Your task to perform on an android device: Find two hotel rooms near Vancouver International Airport for three adults from December 16 to 20 on the Momondo app.
Image 0: 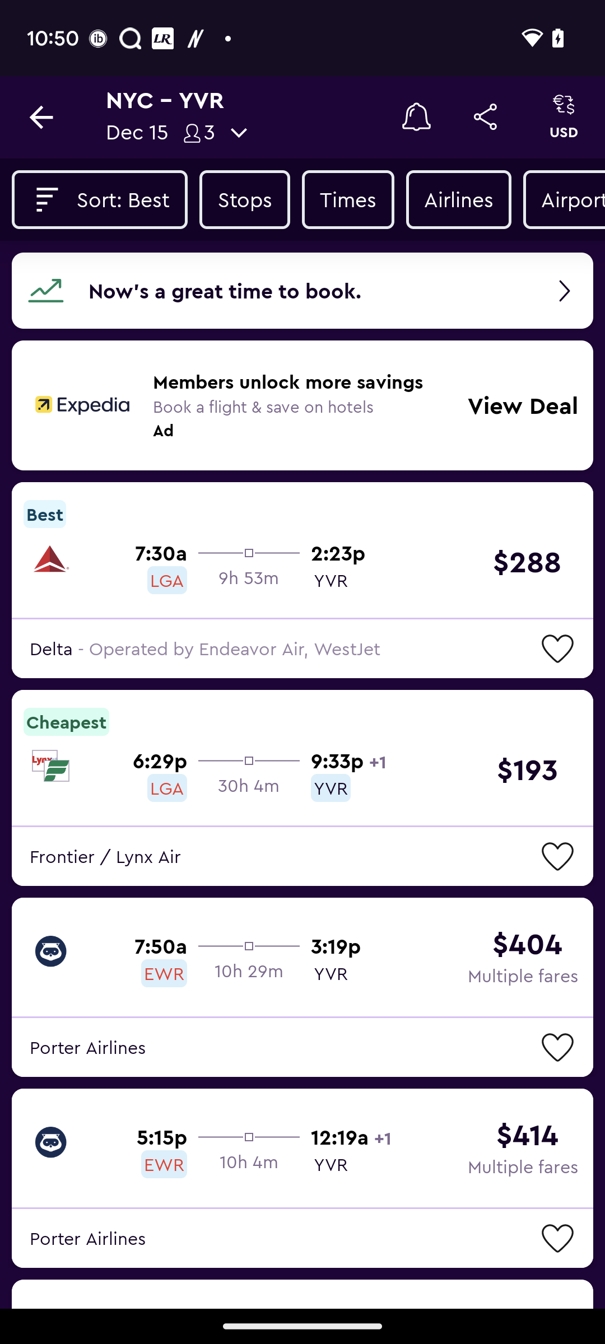
Go back to the previous page.
Step 0: press back button
Image 1: 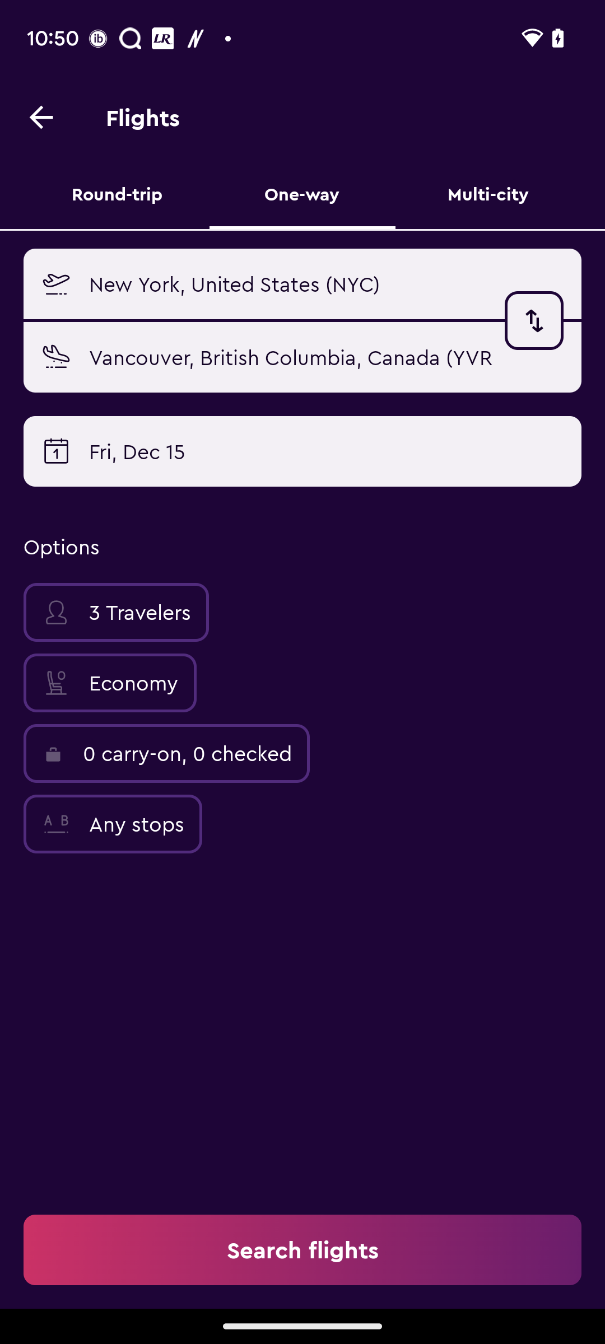
Go back to the previous page.
Step 1: press back button
Image 2: 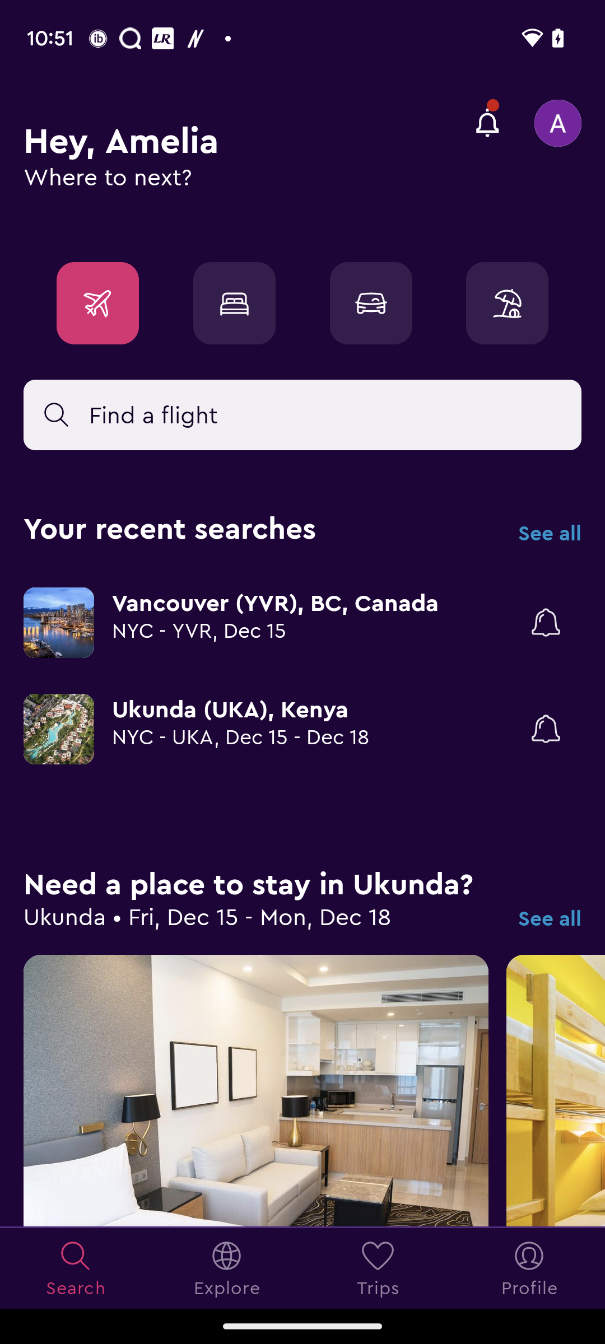
Click on the Stays icon.
Step 2: click (234, 303)
Image 3: 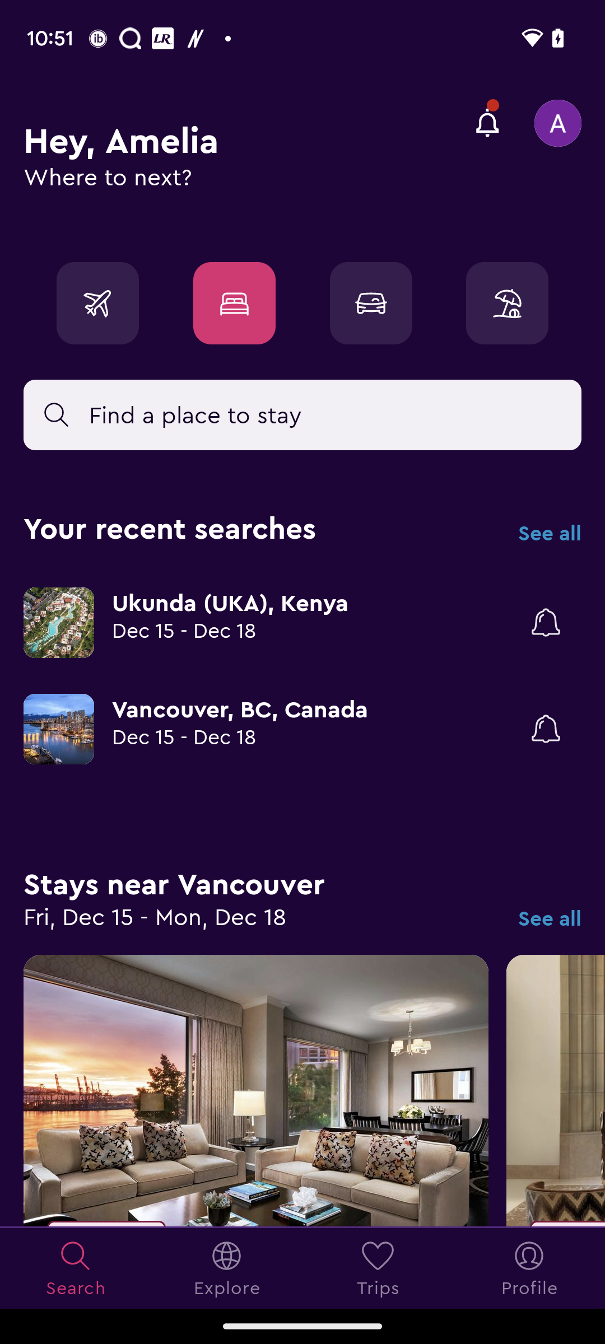
Click on the "Find a place to stay" search box.
Step 3: click (412, 422)
Image 4: 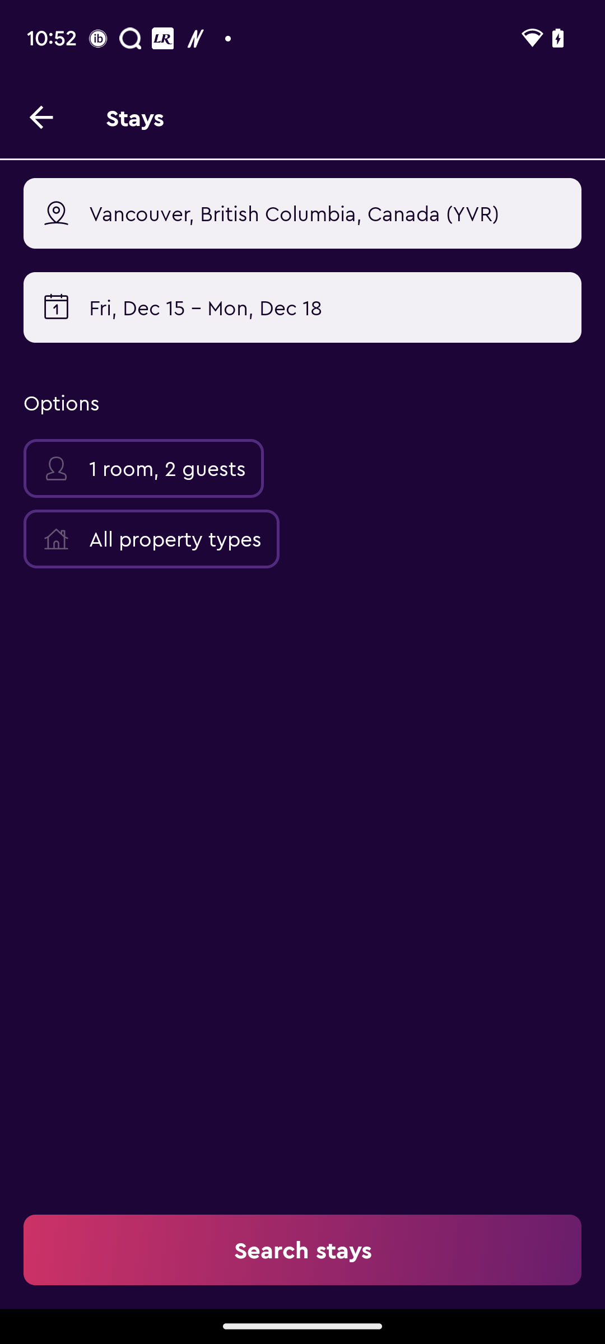
Click on the Calendar icon.
Step 4: click (302, 307)
Image 5: 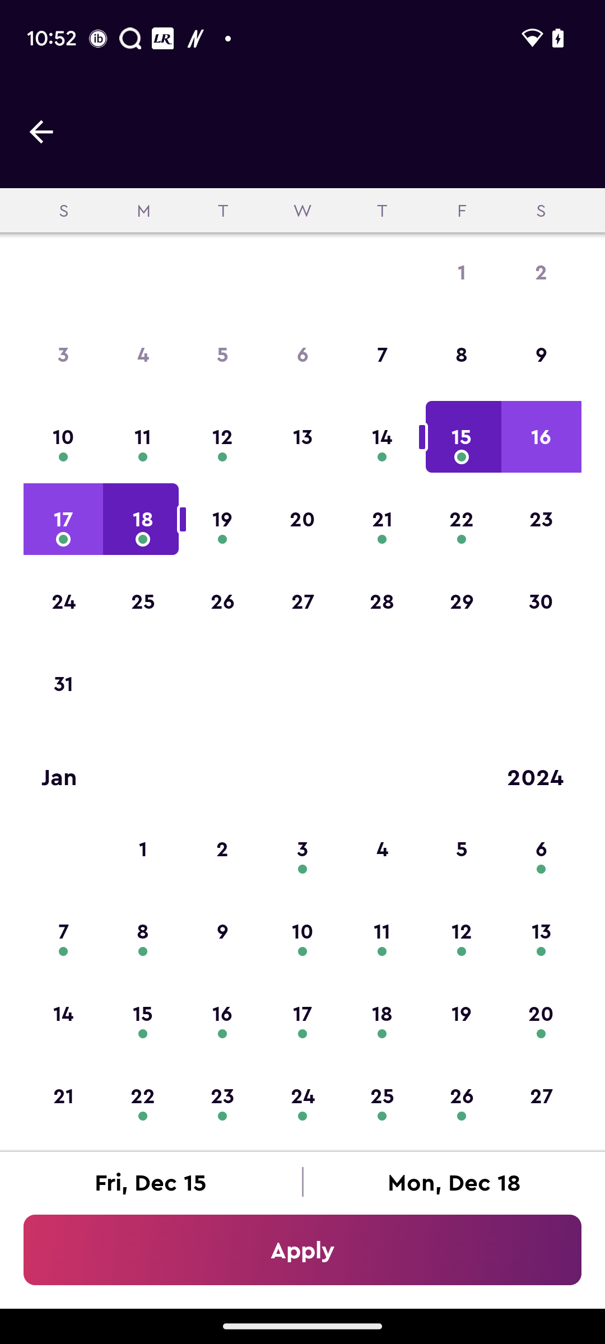
Click on the date 16 december.
Step 5: click (541, 436)
Image 6: 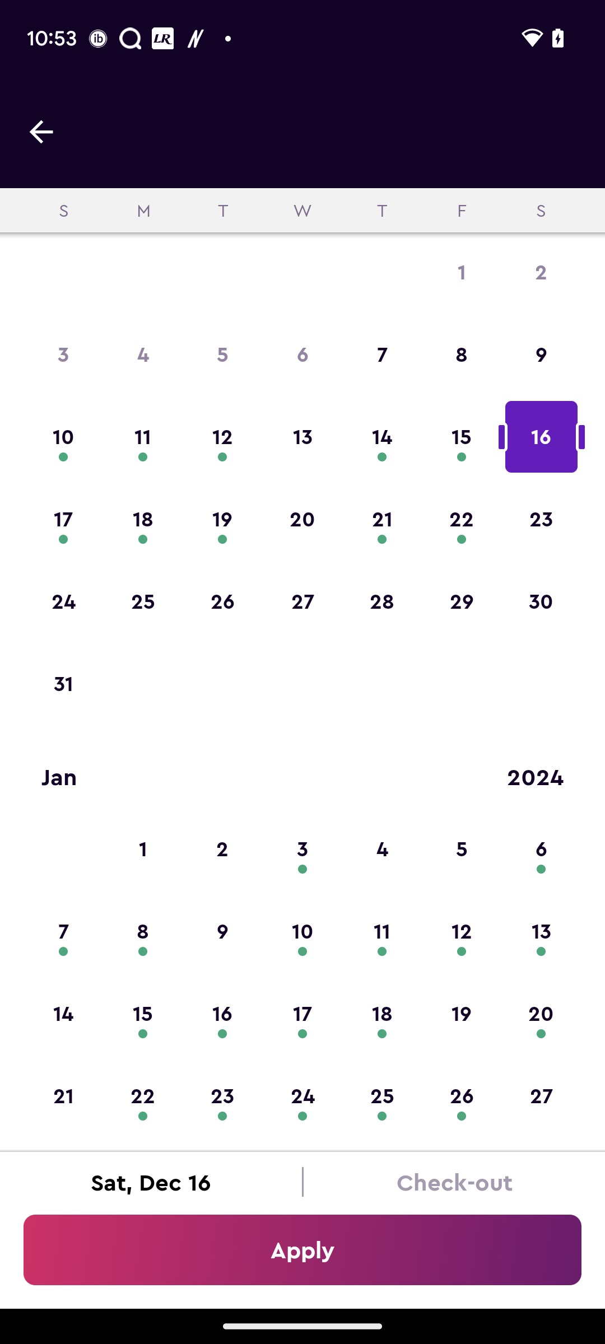
Click on the date 20 december.
Step 6: click (302, 519)
Image 7: 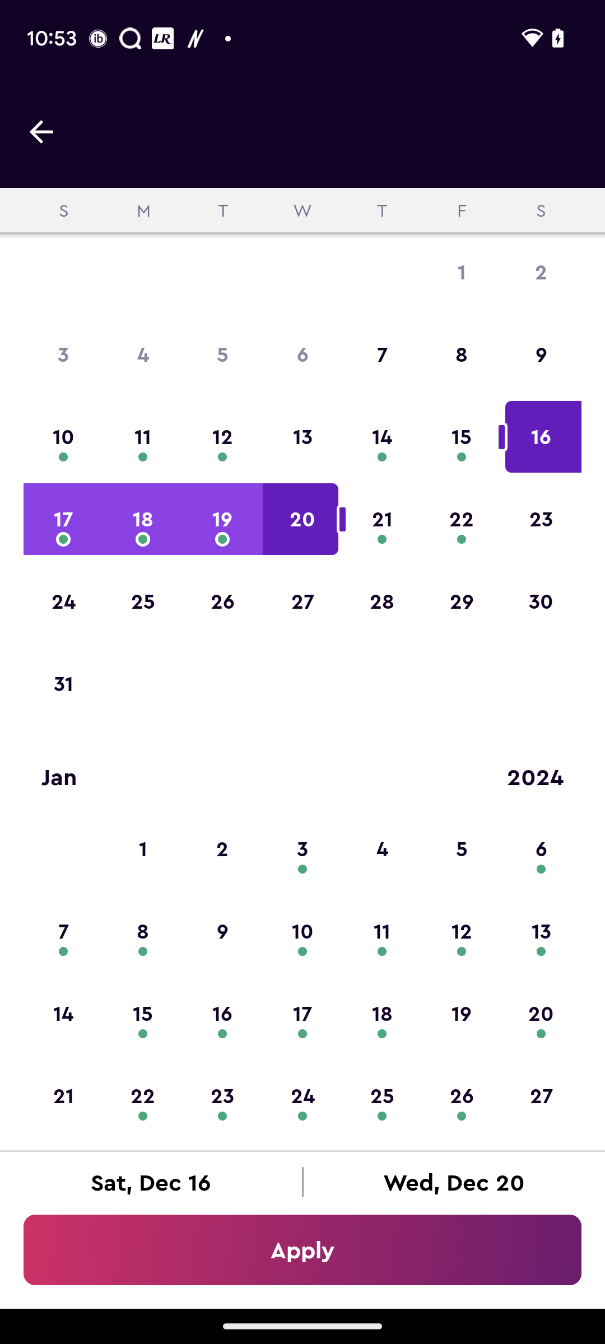
Click on the Apply button at the bottom.
Step 7: click (302, 1250)
Image 8: 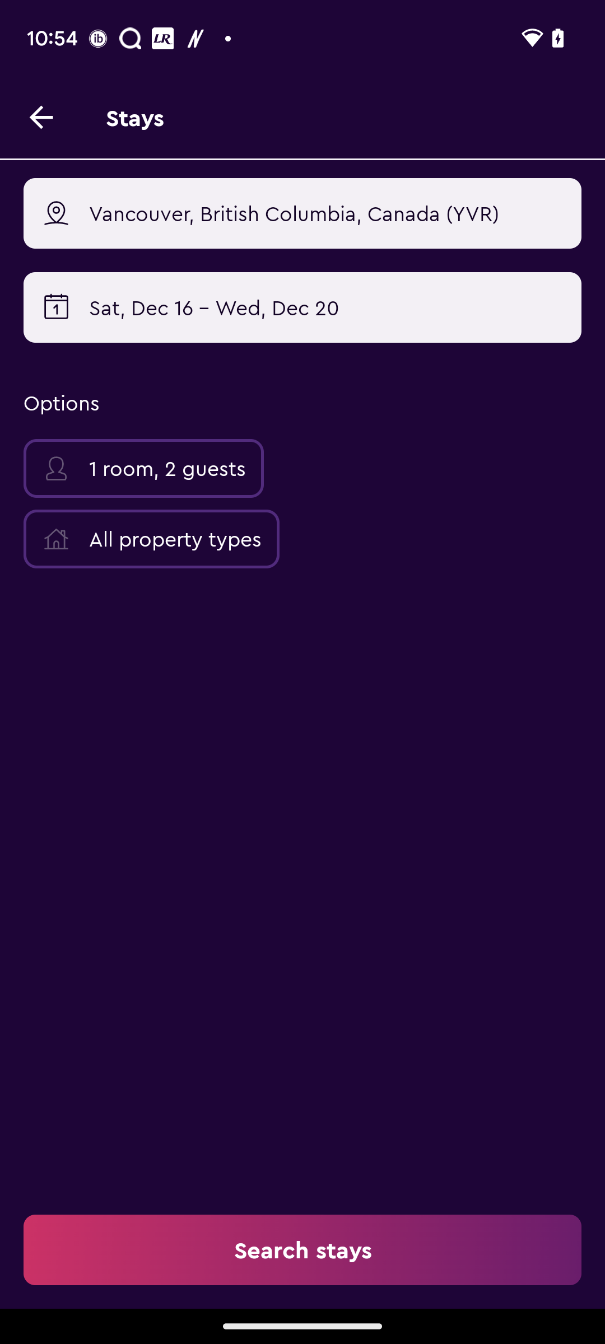
Click on the text 1 room.
Step 8: click (143, 468)
Image 9: 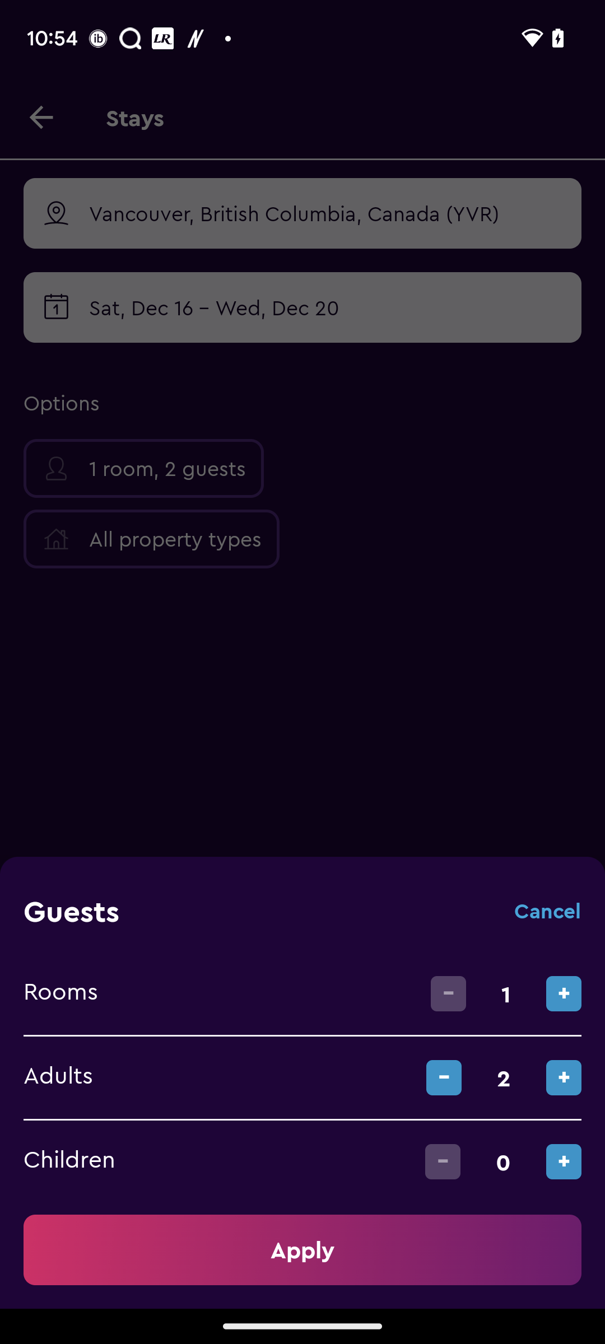
Click on the + icon of the Rooms tab.
Step 9: click (564, 993)
Image 10: 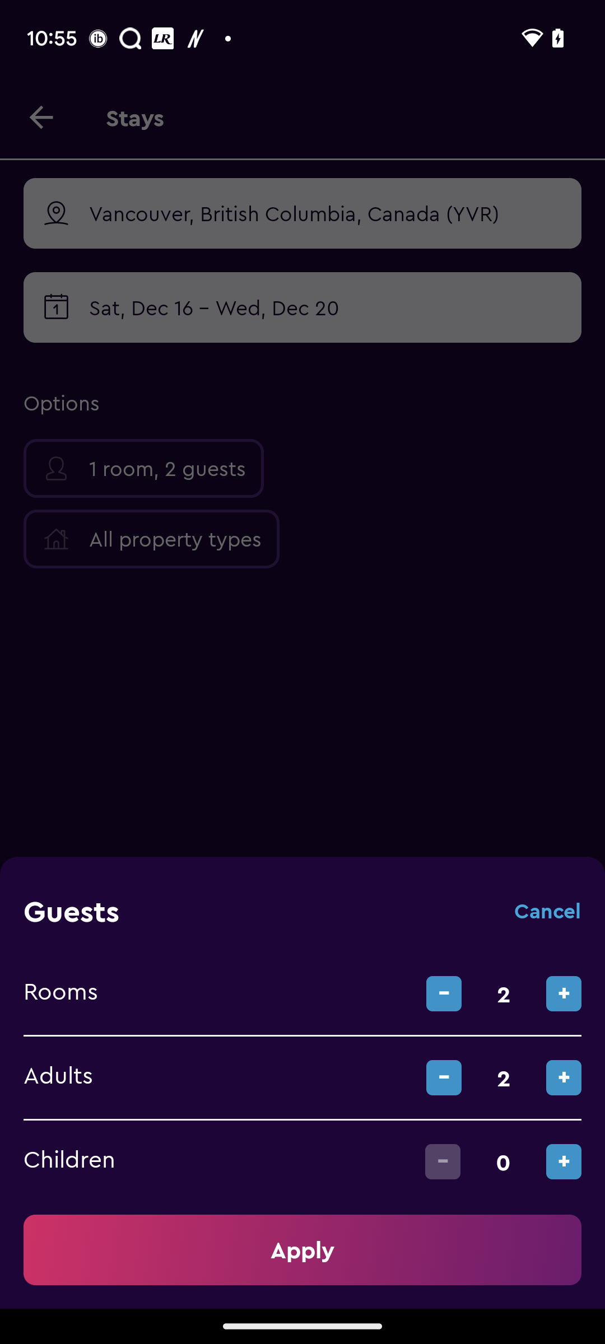
Click on the + icon  of the Adults tab.
Step 10: click (564, 1077)
Image 11: 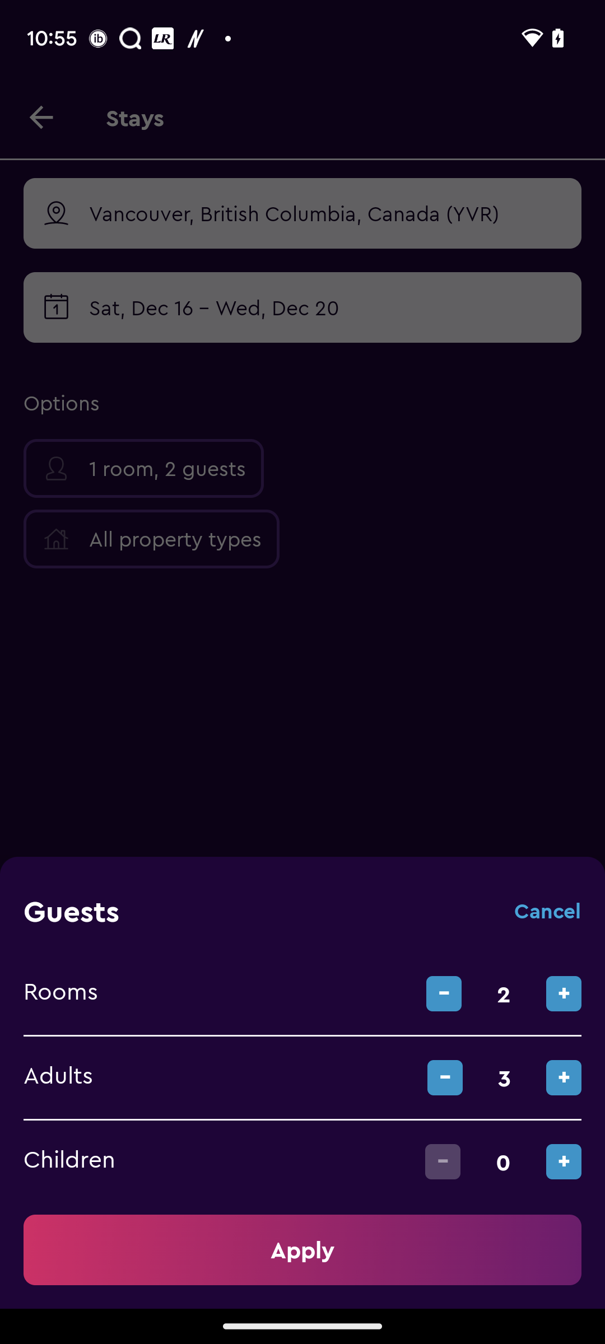
Click on the Apply button at the bottom.
Step 11: click (302, 1250)
Image 12: 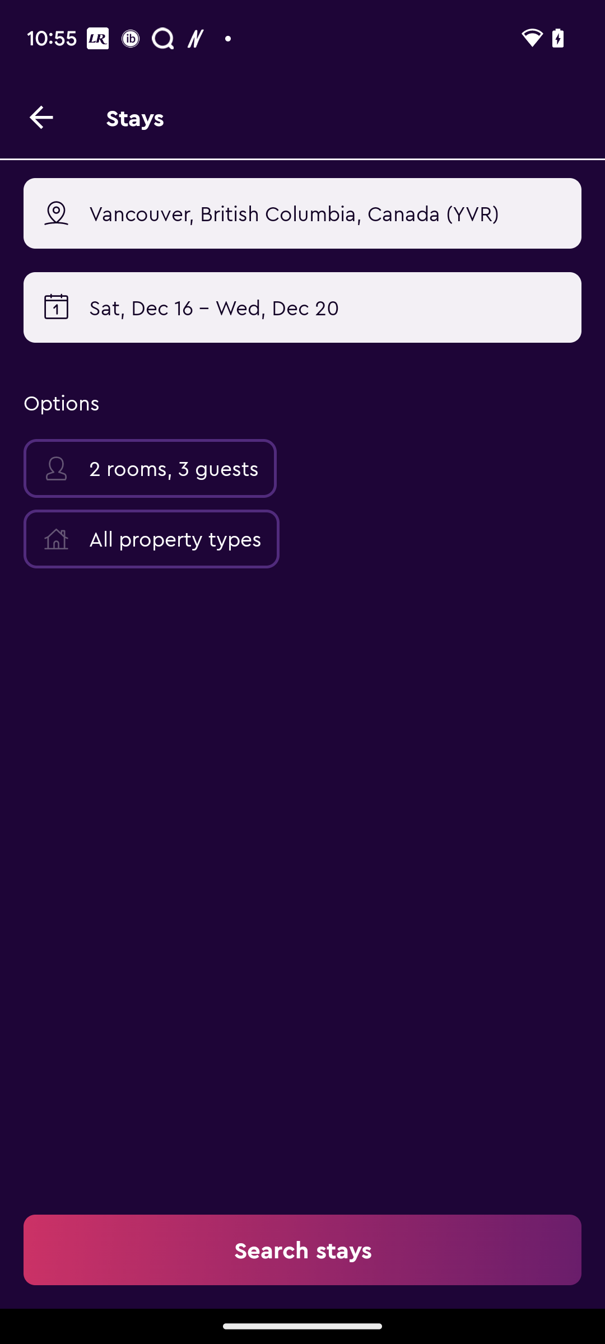
Click on the search Stays button at the bottom.
Step 12: click (302, 1250)
Image 13: 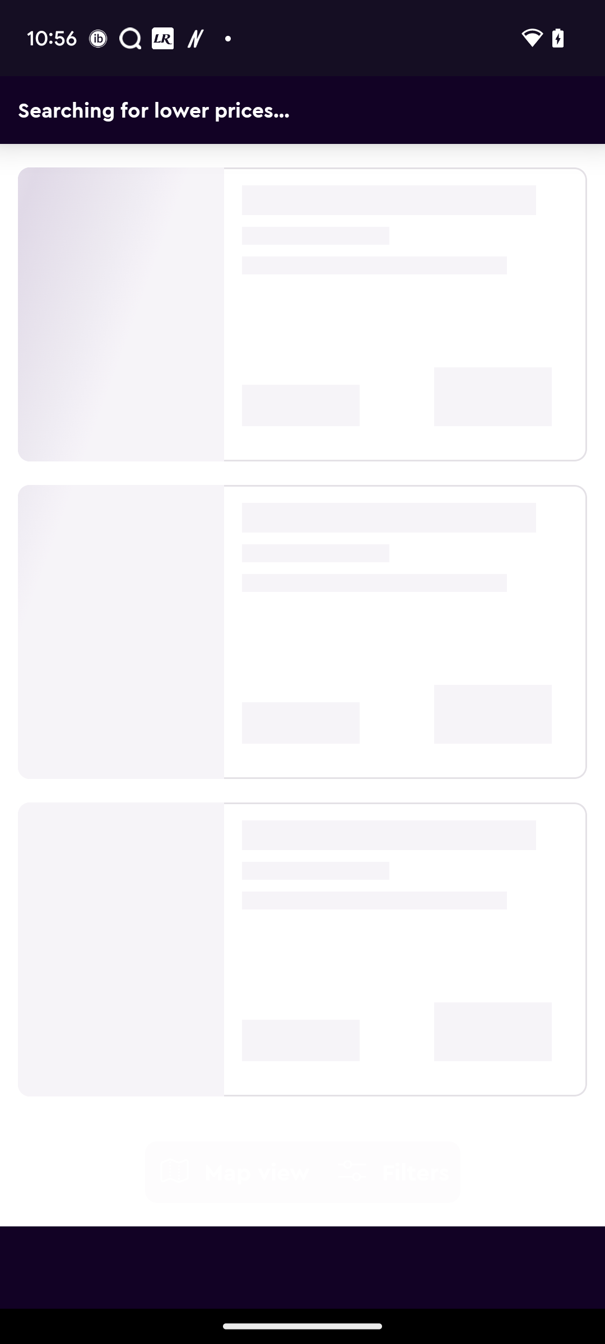
Click on the search Stays button at the bottom.
Step 13: wait